Your task to perform on an android device: When my wife and I were sitting together and she was looking out the window, my wife told me that the weather outside has become partly cloudy, so I want to check the weather forecast in the ExaWeather app.
Image 0: 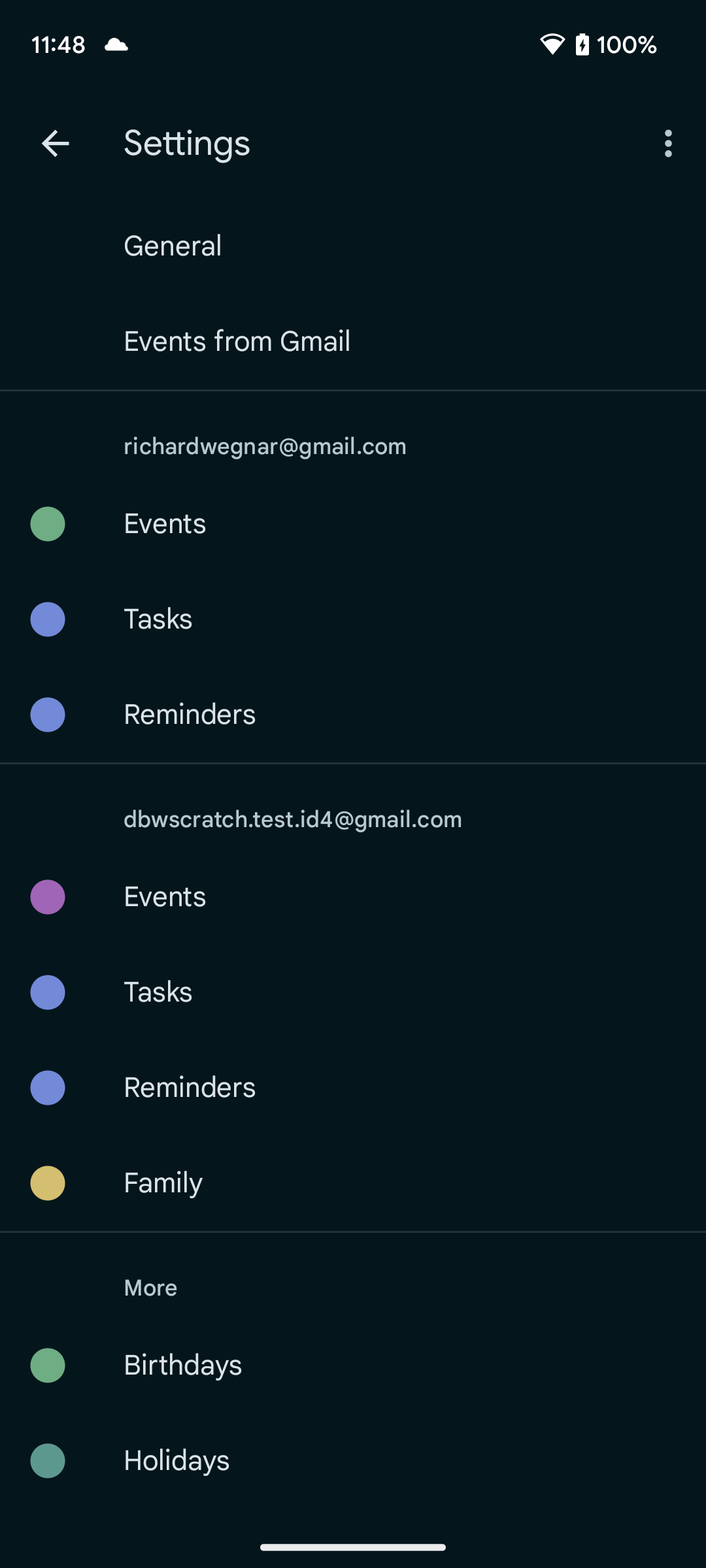
Open the ExaWeather app
Step 0: open app "ExaWeather"
Image 1: 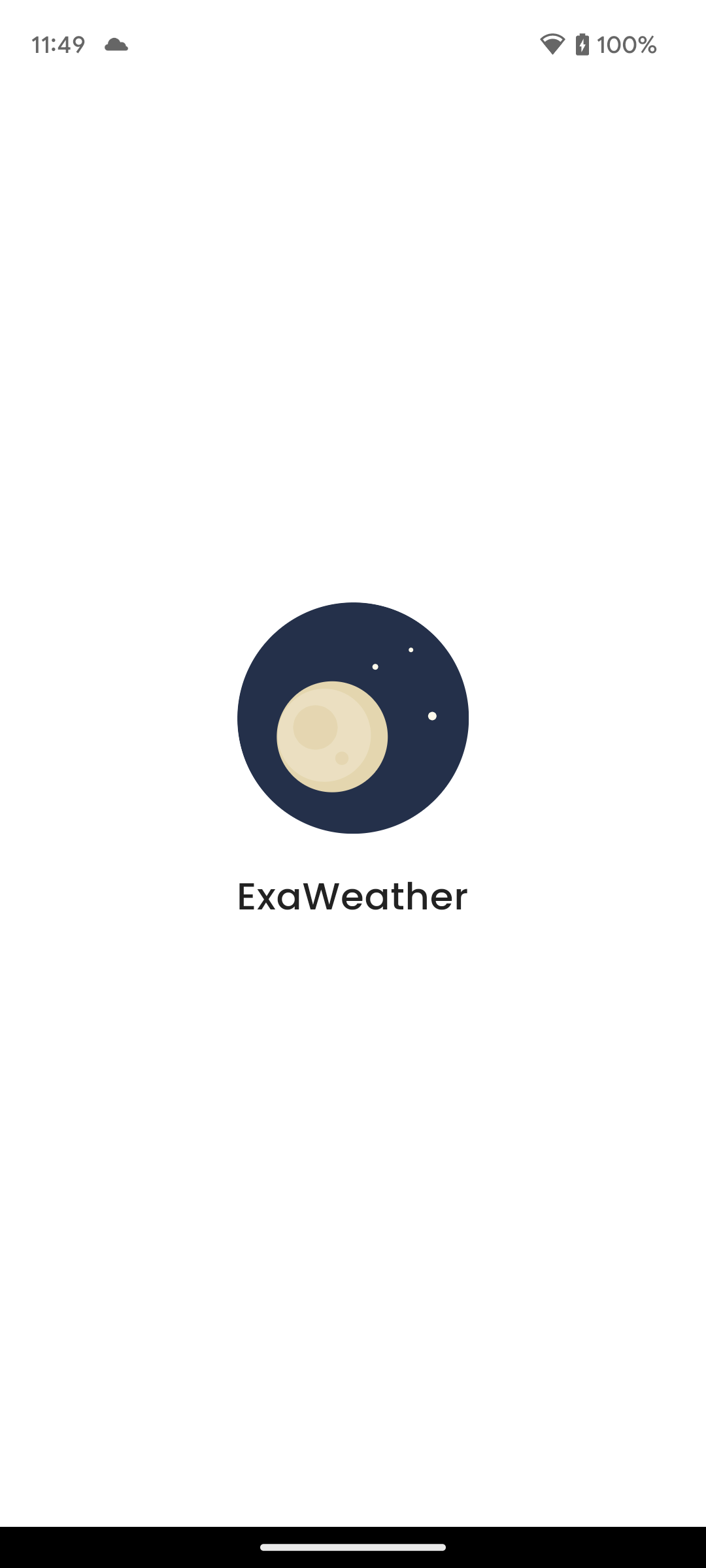
Open the ExaWeather app
Step 1: wait
Image 2: 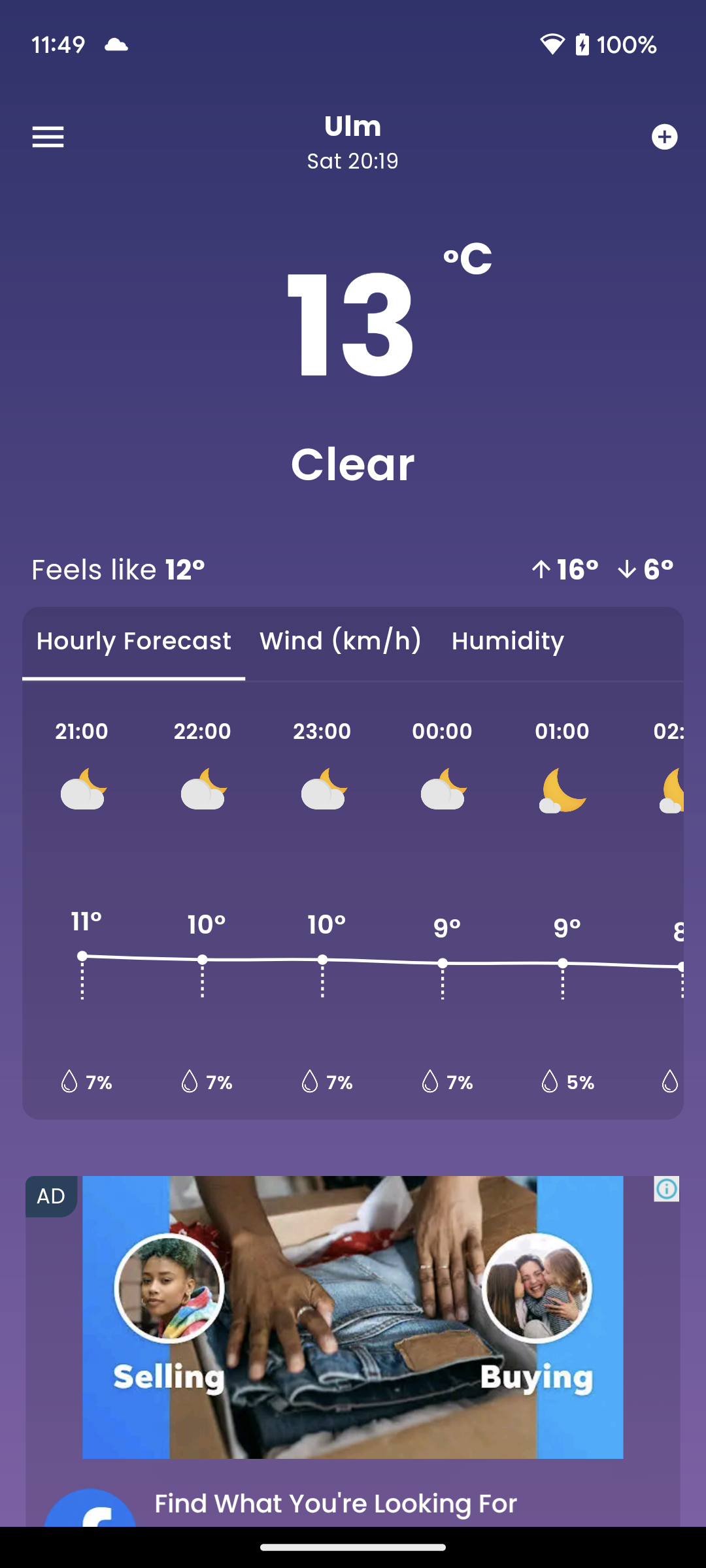
Swipe left in the Hourly Forecast section to view the weather forecast
Step 2: scroll right